Your task to perform on an android device: Roasted Peeled Almonds seems perfect for the use thus adding it in my cart.
Image 0: 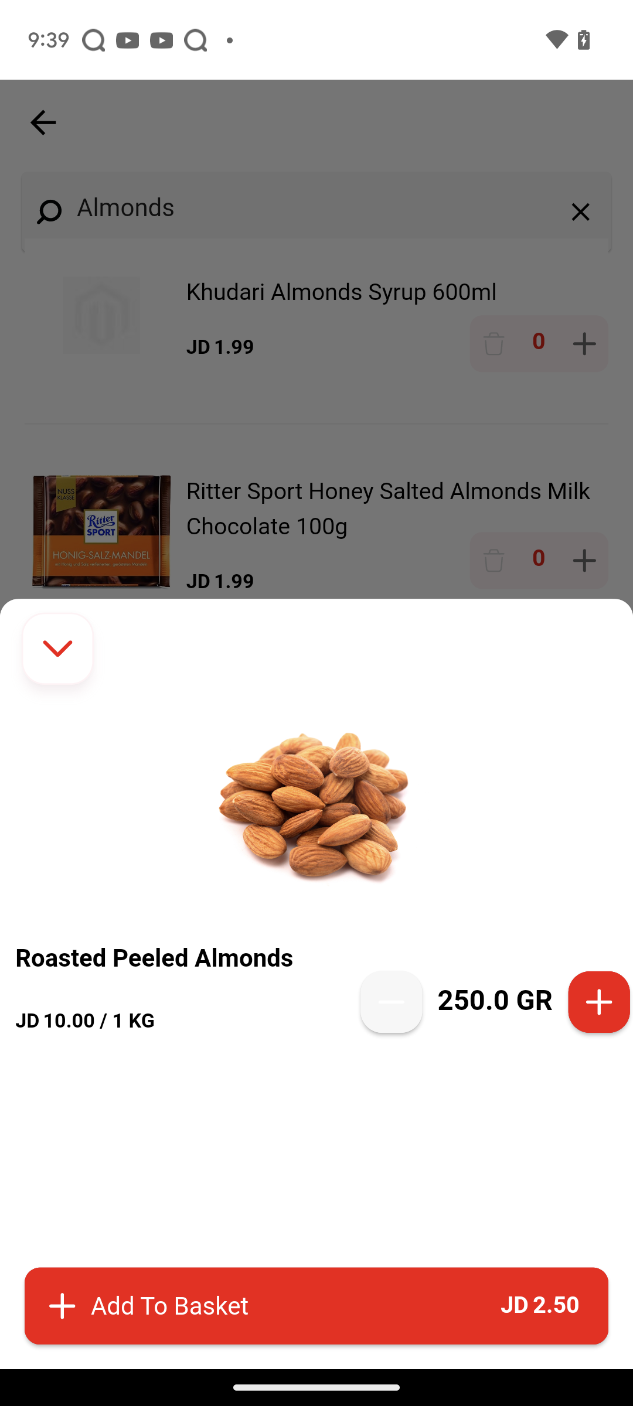
Click on the Add to Basket option
Step 0: click (316, 1306)